Your task to perform on an android device: Open the Decathlon app and view all the shoes by Kalenji brand.
Image 0: 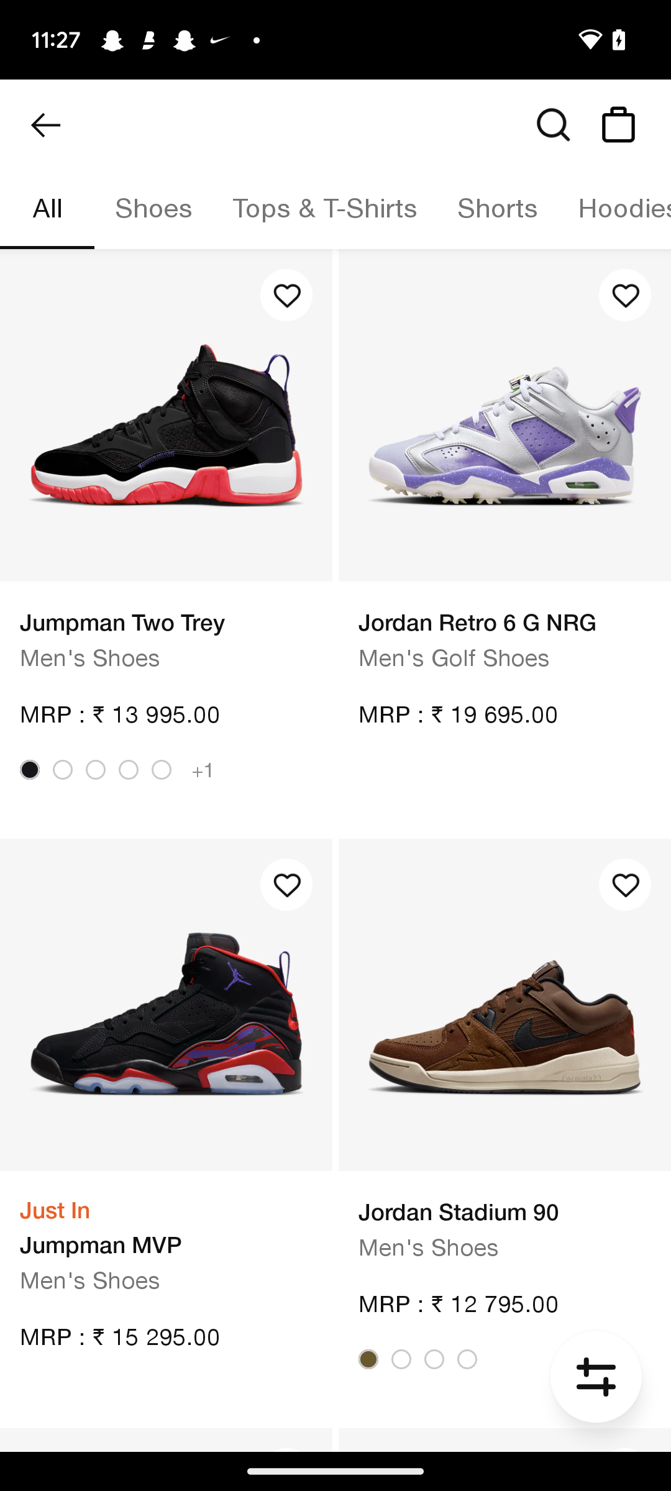
Open the Decathlon app
Step 0: open app "Decathlon"
Image 1: 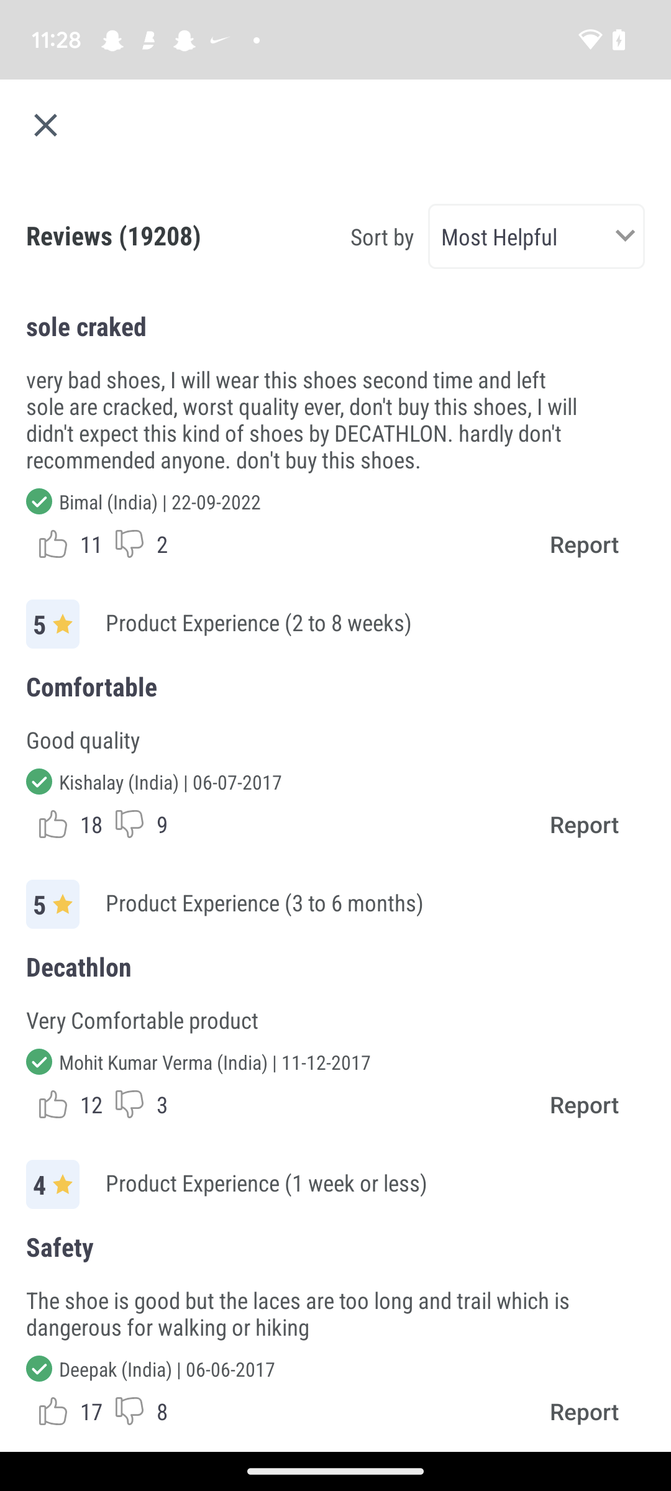
Click on the cross icon at the top left corner of the screen
Step 1: click (89, 119)
Image 2: 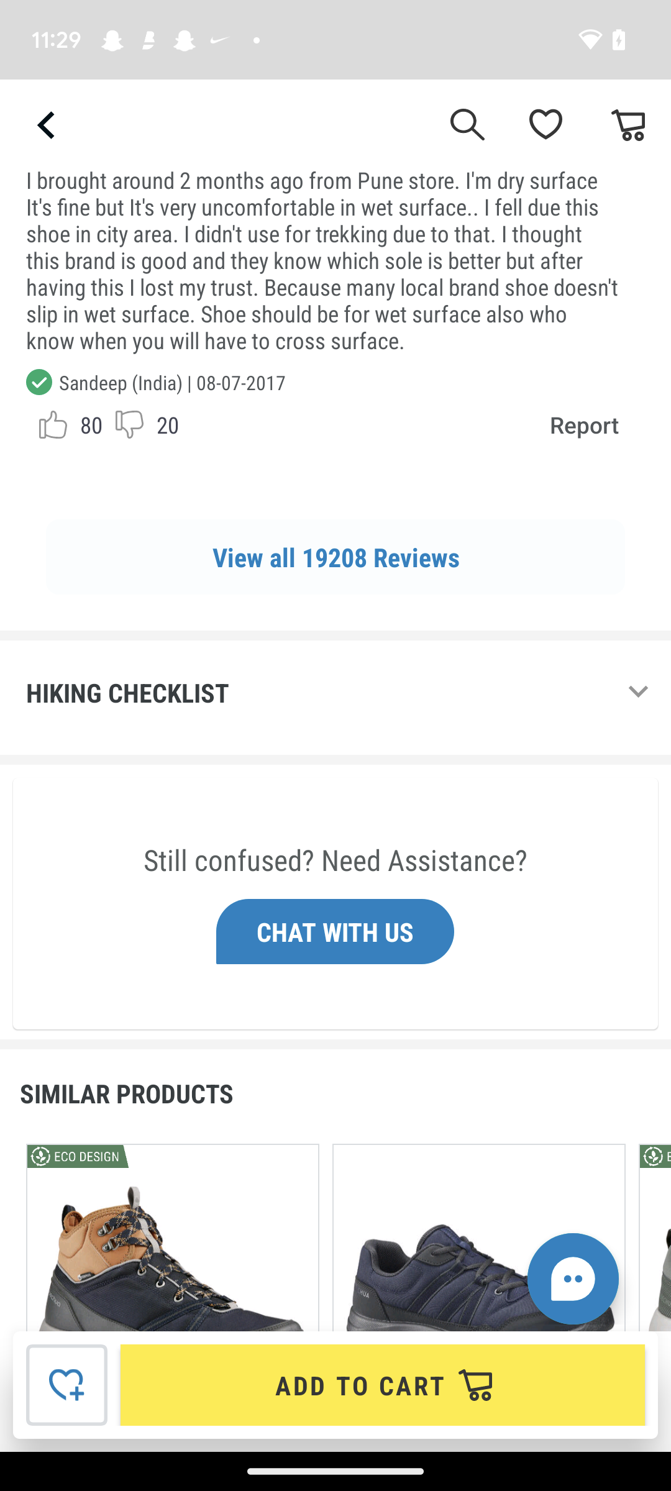
Go back to the previous screen
Step 2: press back button
Image 3: 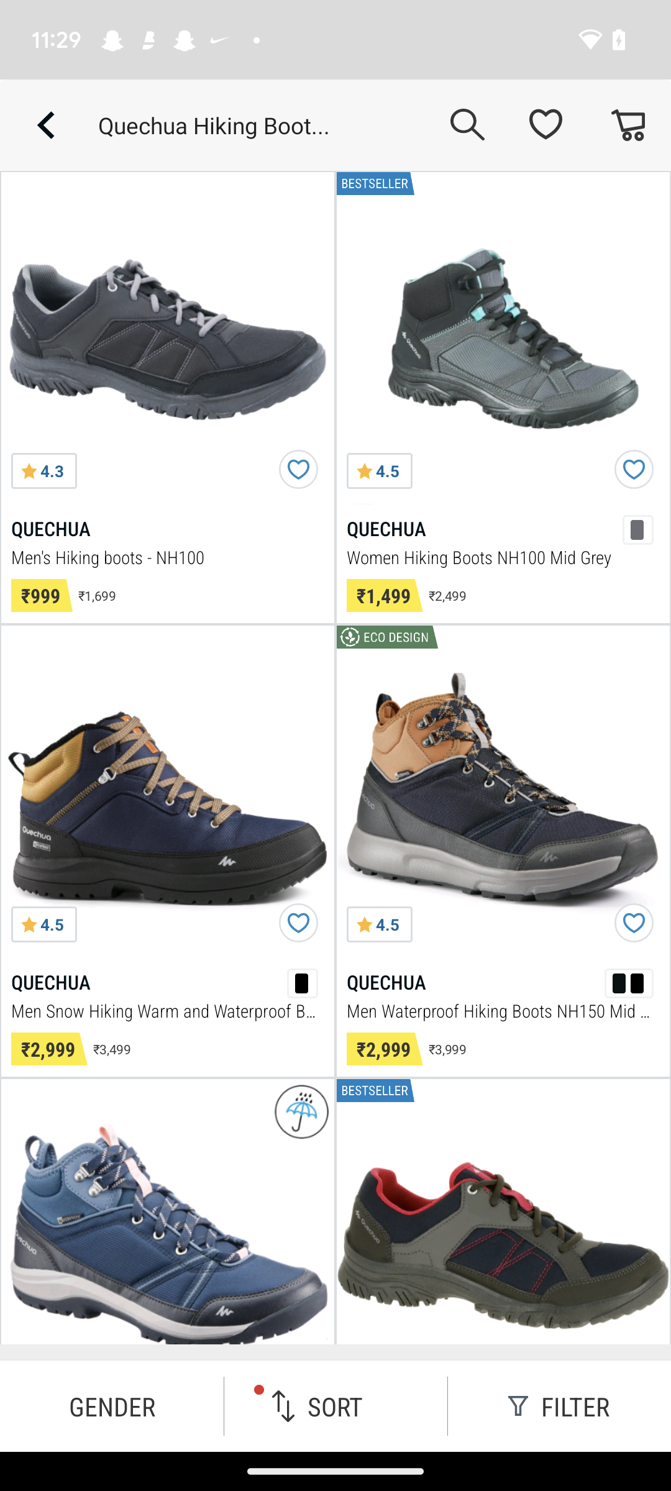
Go back to the previous screen
Step 3: press back button
Image 4: 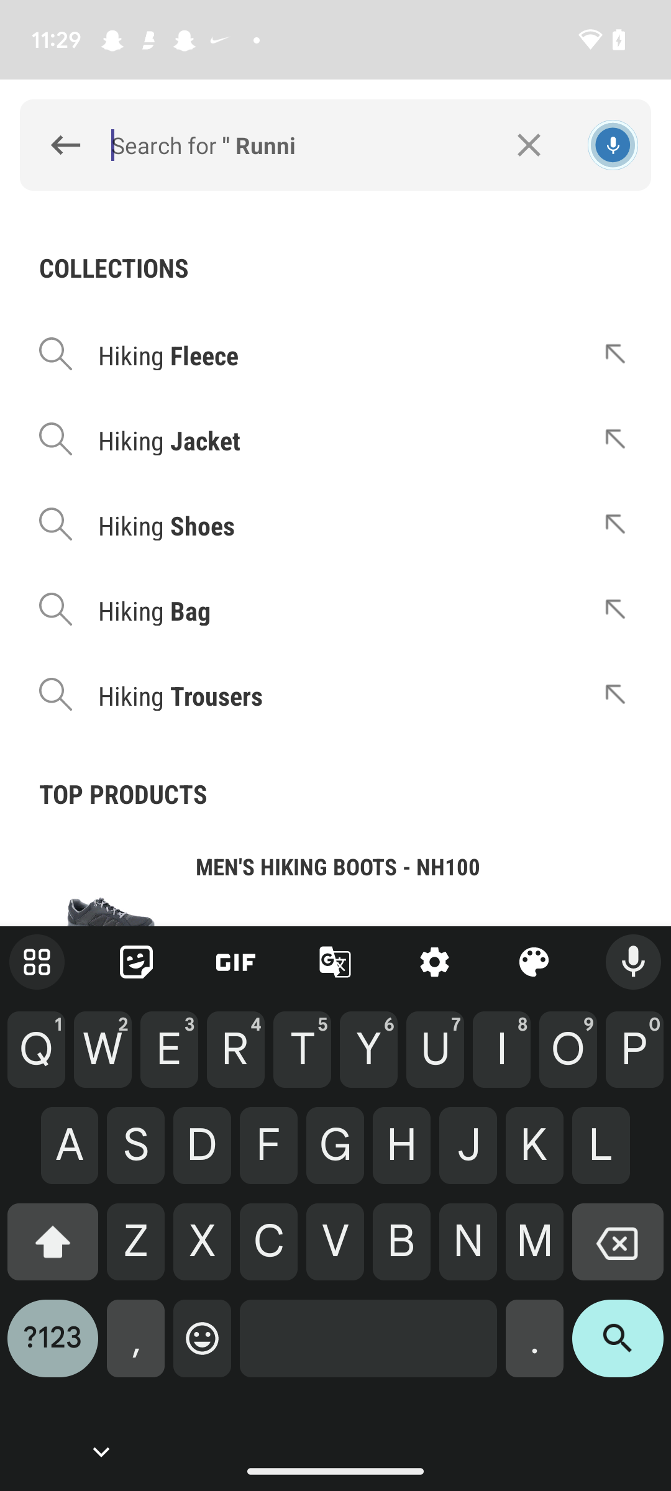
Click on the back icon at the top left corner of the screen
Step 4: click (65, 144)
Image 5: 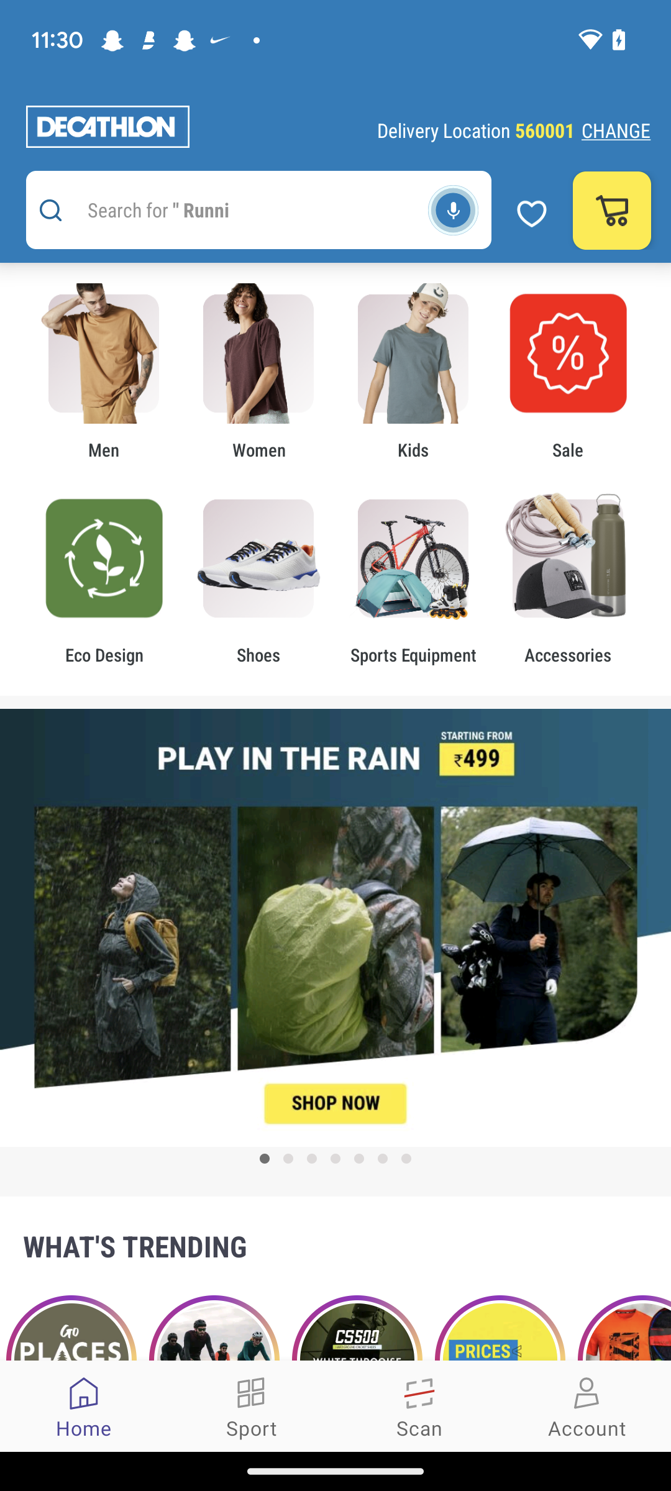
Click on the shoes category
Step 5: click (257, 559)
Image 6: 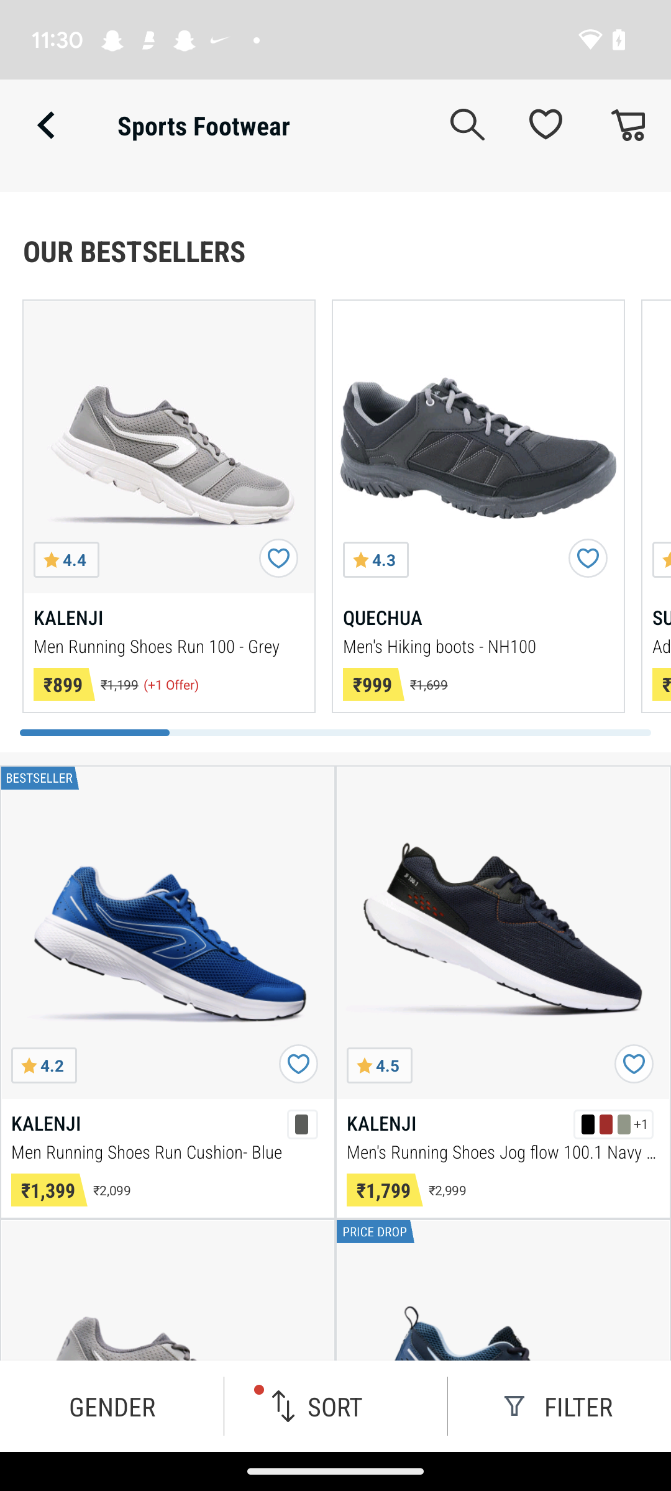
Click on the filters option
Step 6: click (559, 1406)
Image 7: 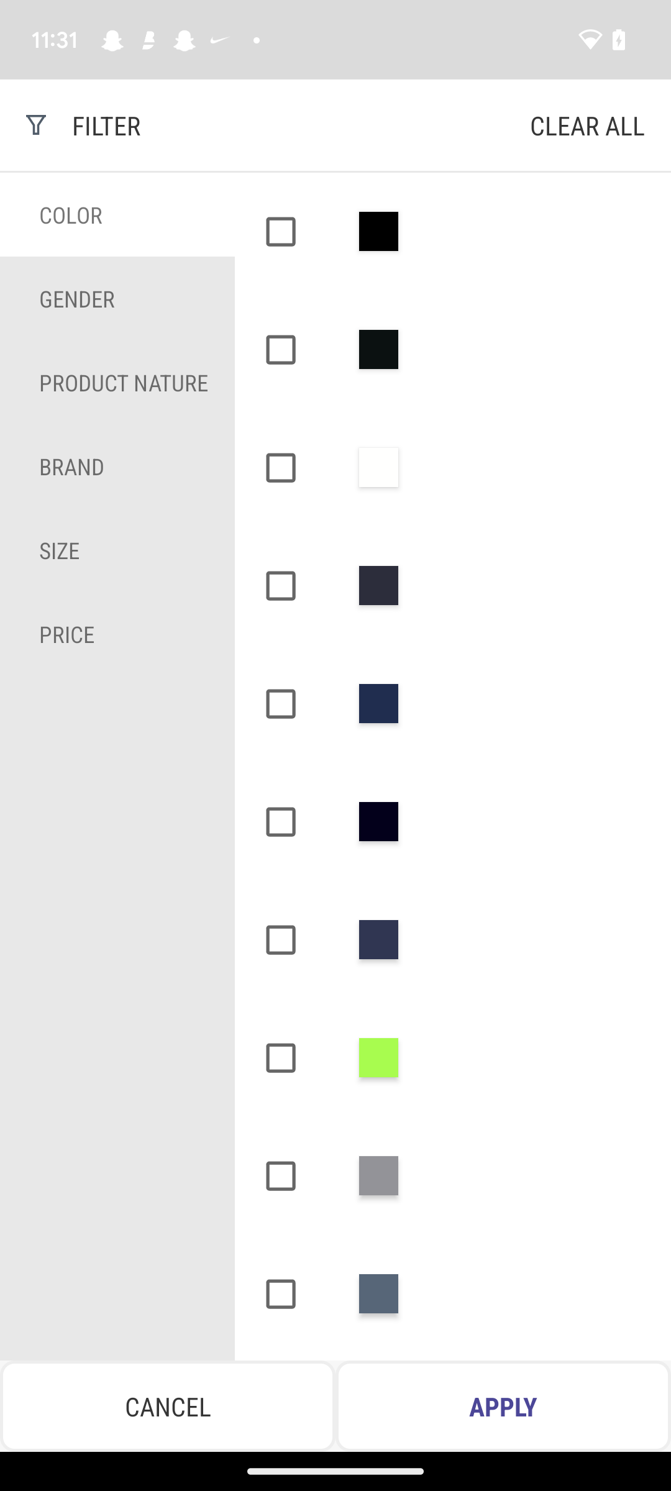
Go to the brand option
Step 7: click (117, 466)
Image 8: 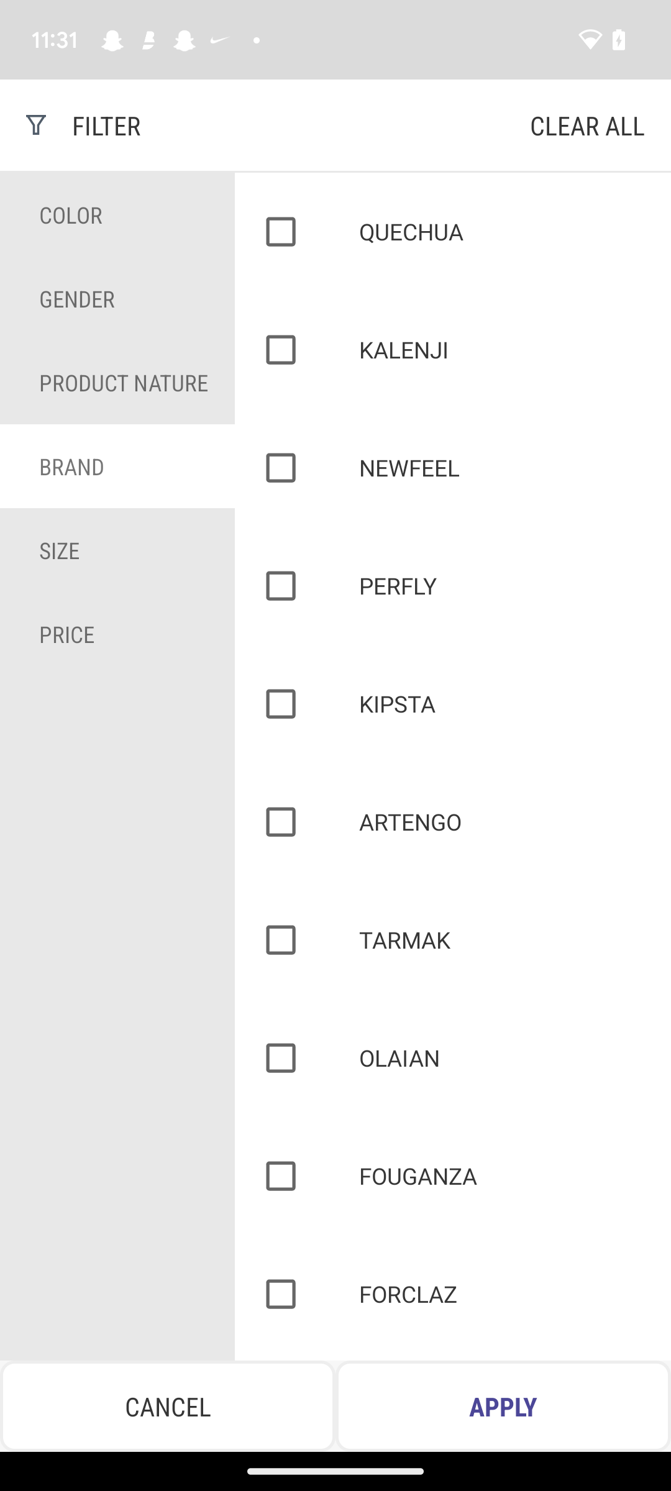
Select the brand as Kalenji
Step 8: click (293, 349)
Image 9: 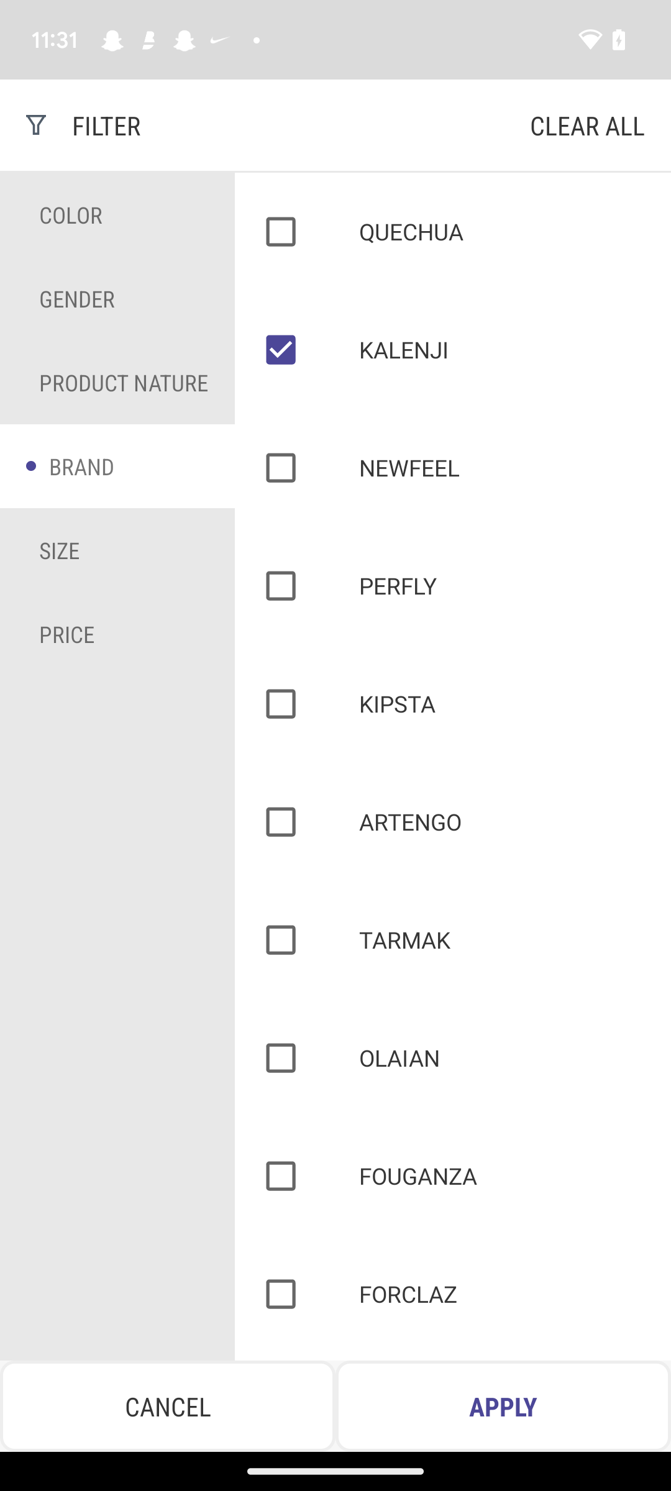
Click on the apply button at the bottom right corner of the screen
Step 9: click (503, 1406)